Your task to perform on an android device: I'd like to save this recorded audio and label it Kid 1. 
Image 1: 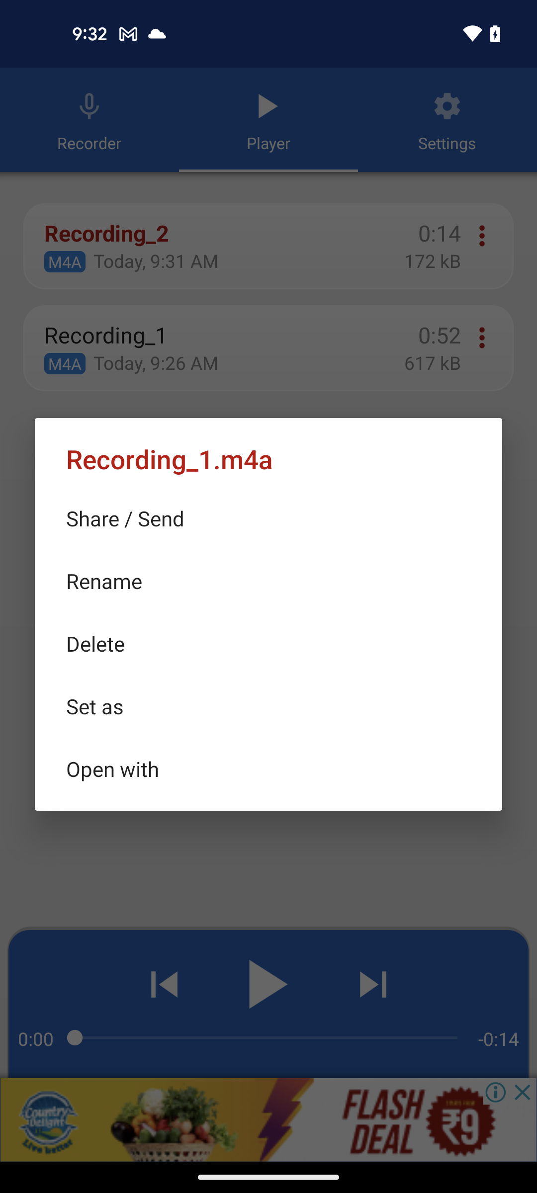
click on Rename option
Step 1: click (268, 581)
Image 2: 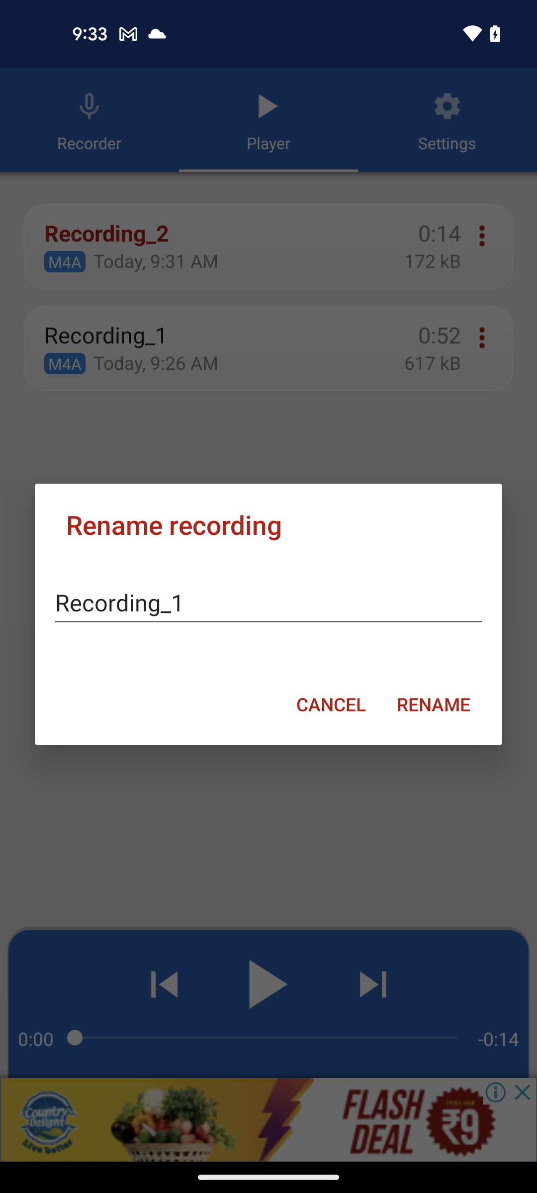
click on the type section
Step 2: click (268, 602)
Image 3: 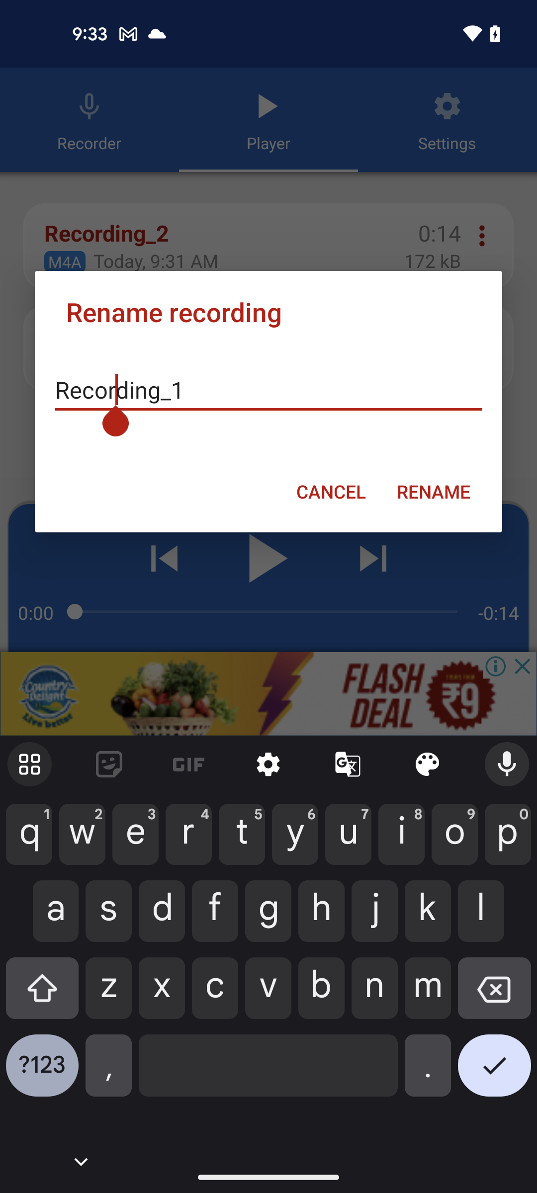
type Kid 1
Step 3: type "Kid 1 "
Image 4: 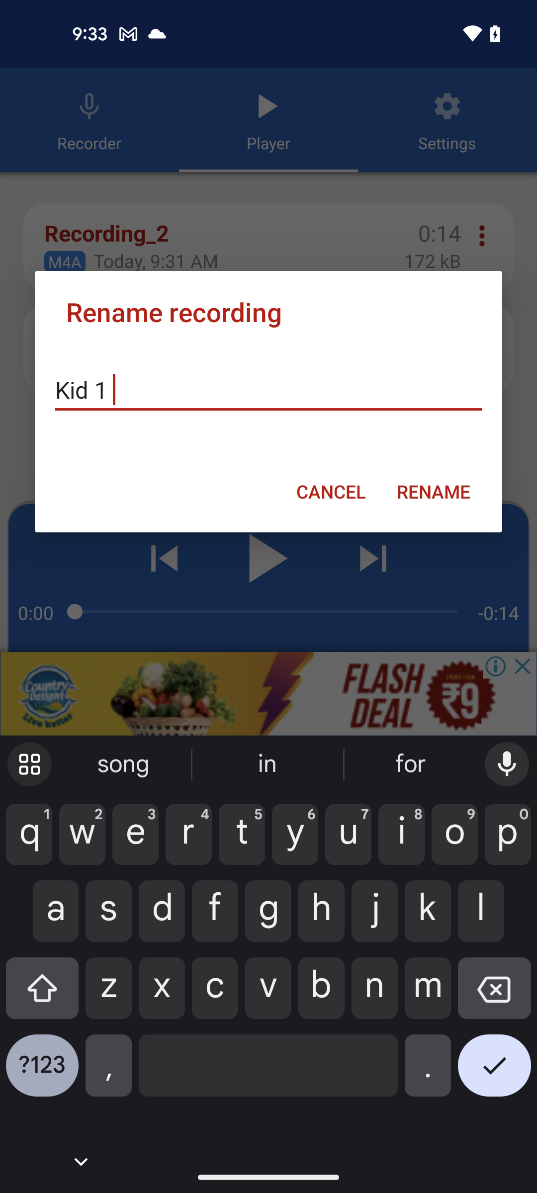
click on Rename
Step 4: click (434, 491)